Your task to perform on an android device: I want to track currency exchange rates for GBP to CAD in the currency app since I'm curious about the history of exchange rates.
Image 0: 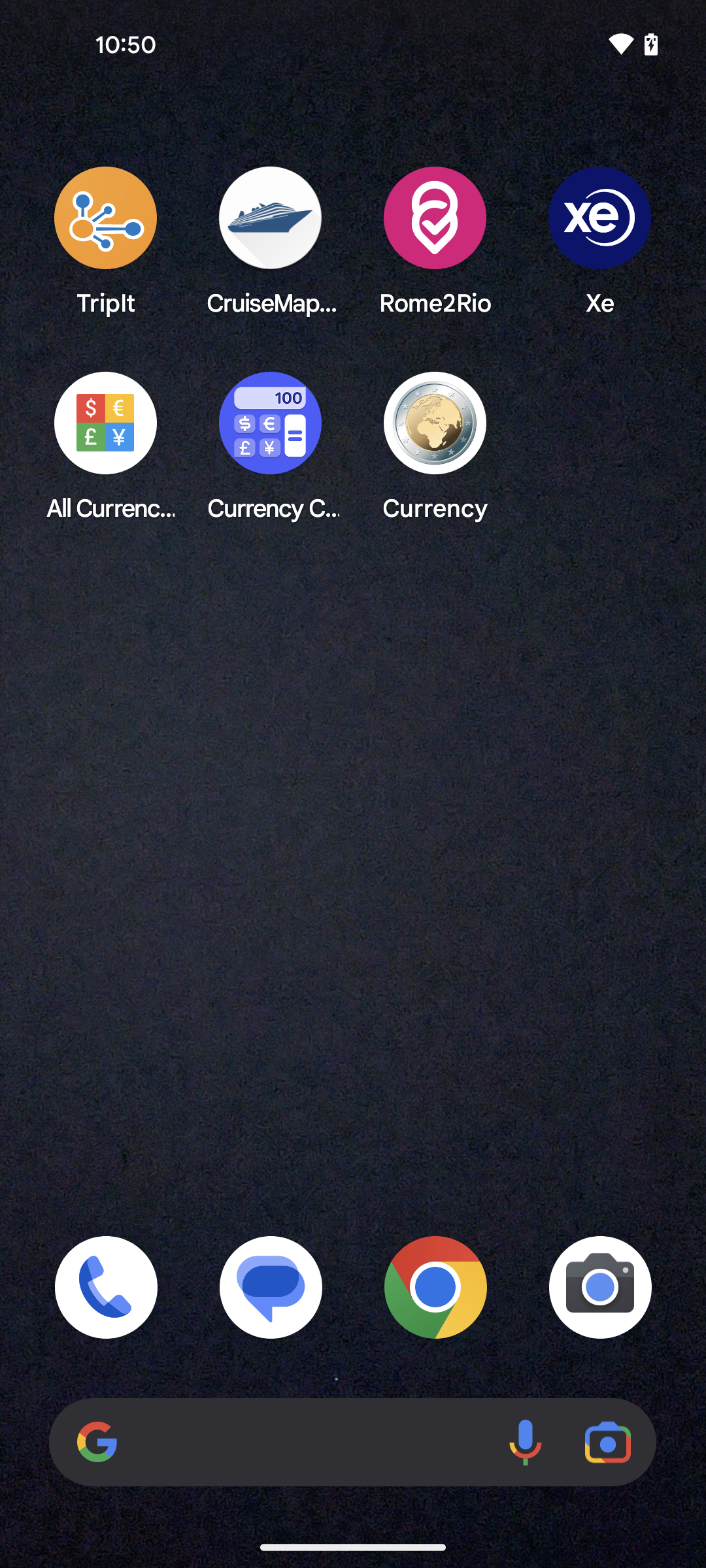
Open the Currency app
Step 0: open app "Currency"
Image 1: 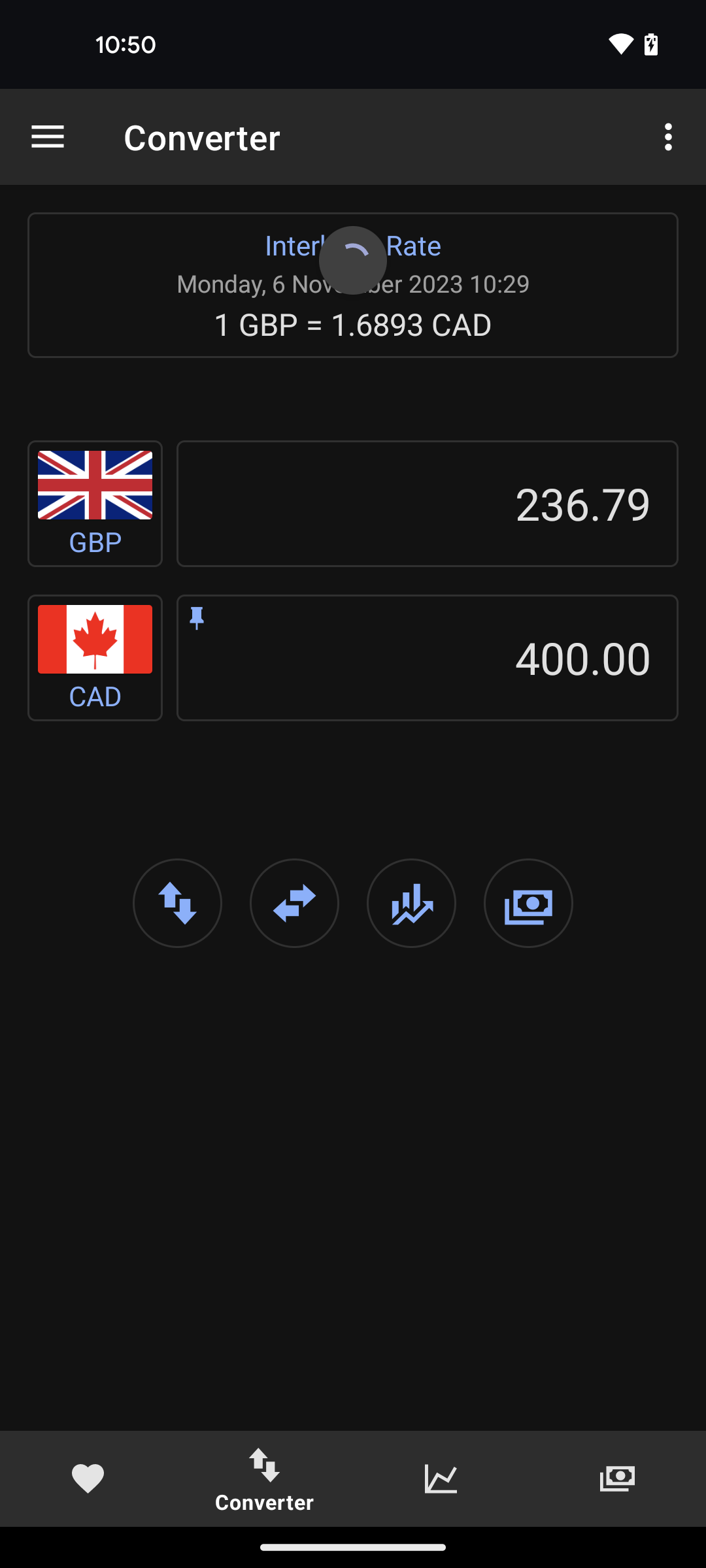
Click on the exchange rate chart 
Step 1: click (412, 892)